Your task to perform on an android device: Pause the current timer
Image 0: 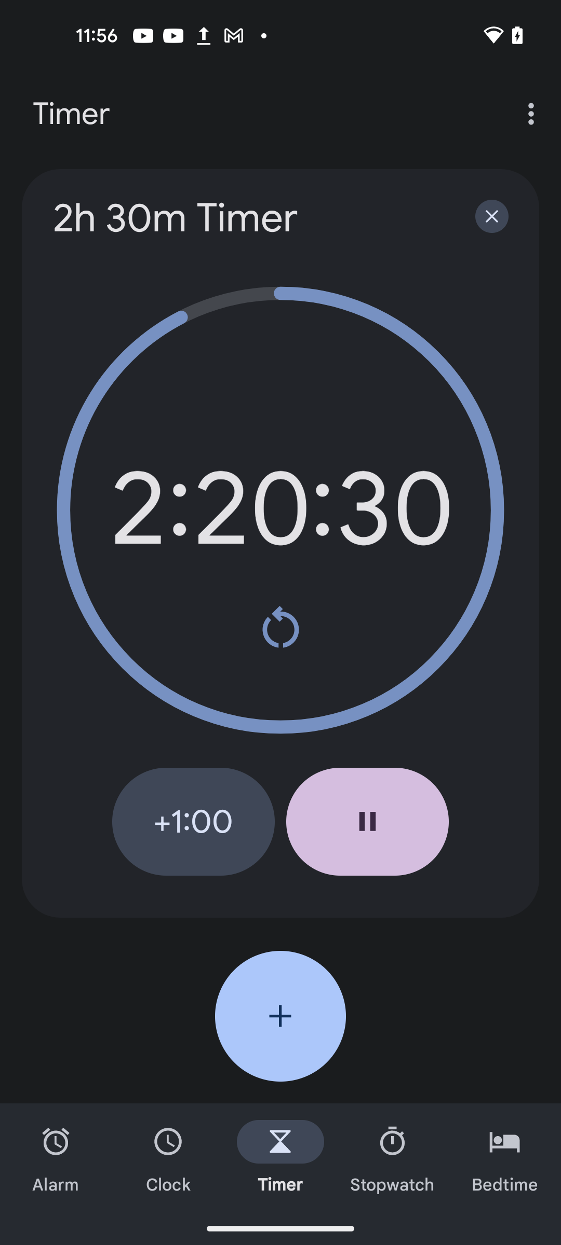
click on the pause button 
Step 0: click (367, 821)